Your task to perform on an android device: To get all the latest updates and notifications from this ARRI channel, follow the ARRI channel in the Vimeo app. The owner of this channel always posts videos related to my favorite movies and music.
Image 0: 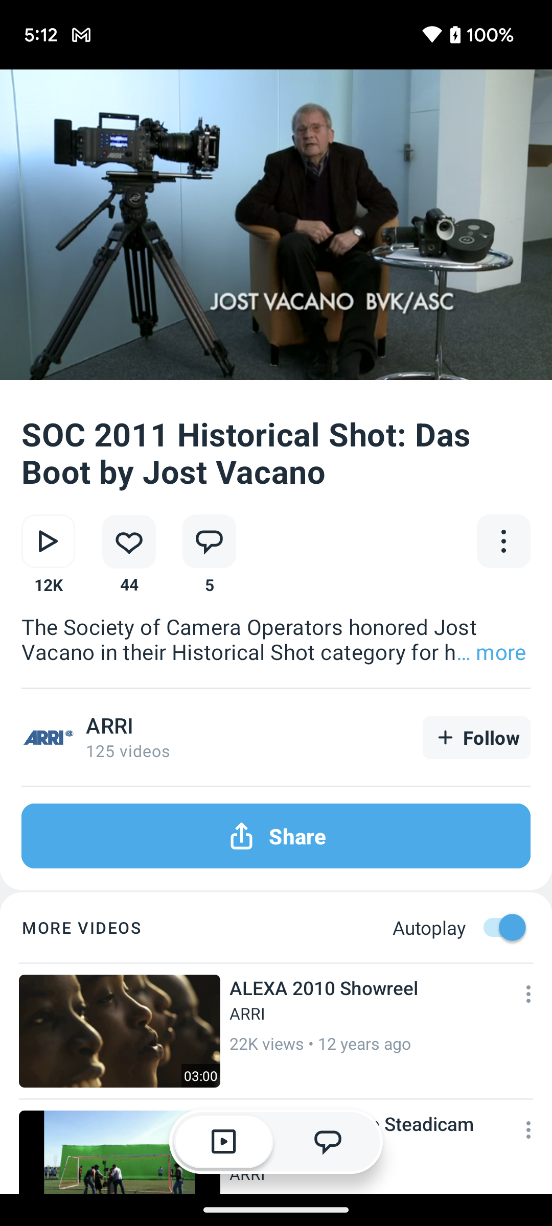
Click on the follow button of the ARRI channel to follow this channel
Step 0: click (476, 737)